Your task to perform on an android device: I want to add a watchlist of this Door set Hardware  if I am willing to purchase in future so I will buy it
Image 0: 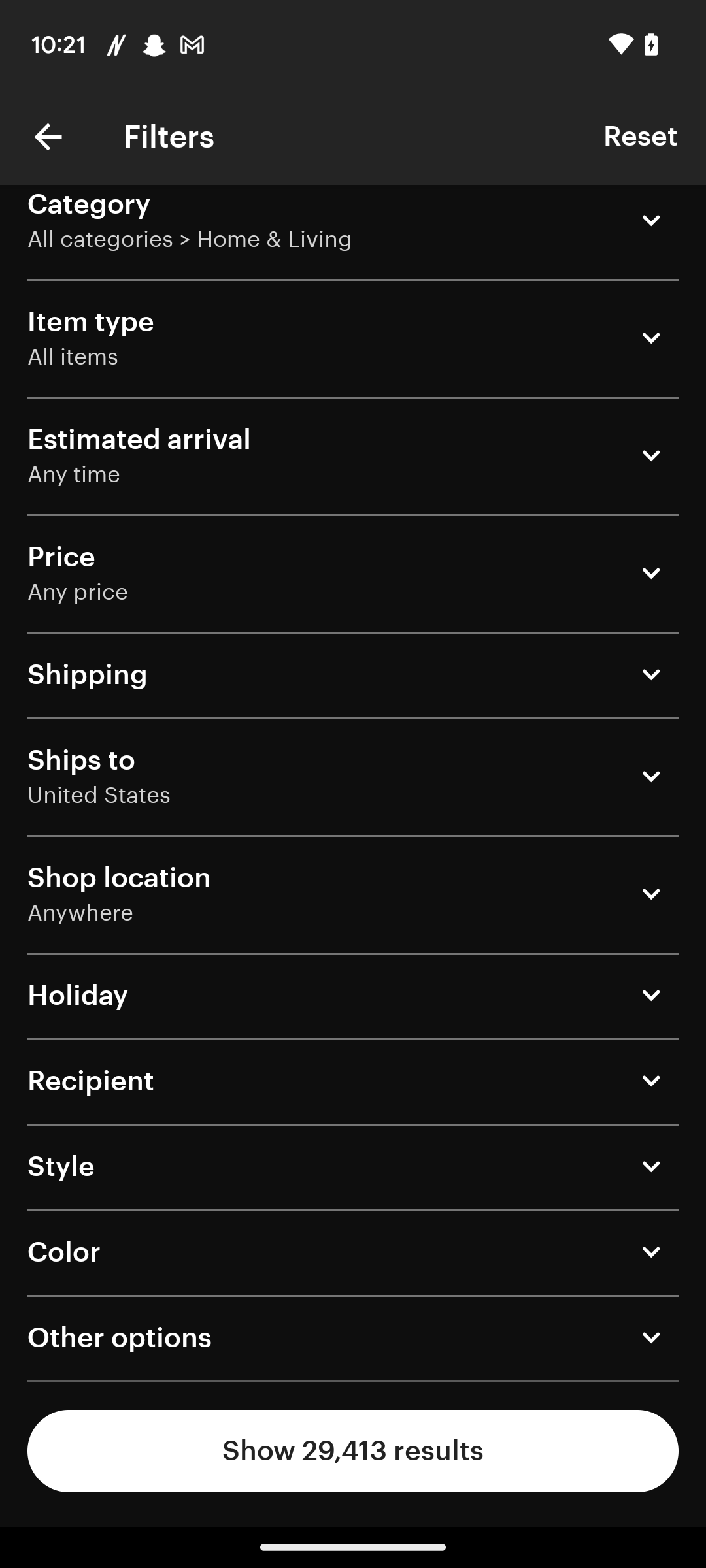
Click on the show button
Step 0: click (353, 1450)
Image 1: 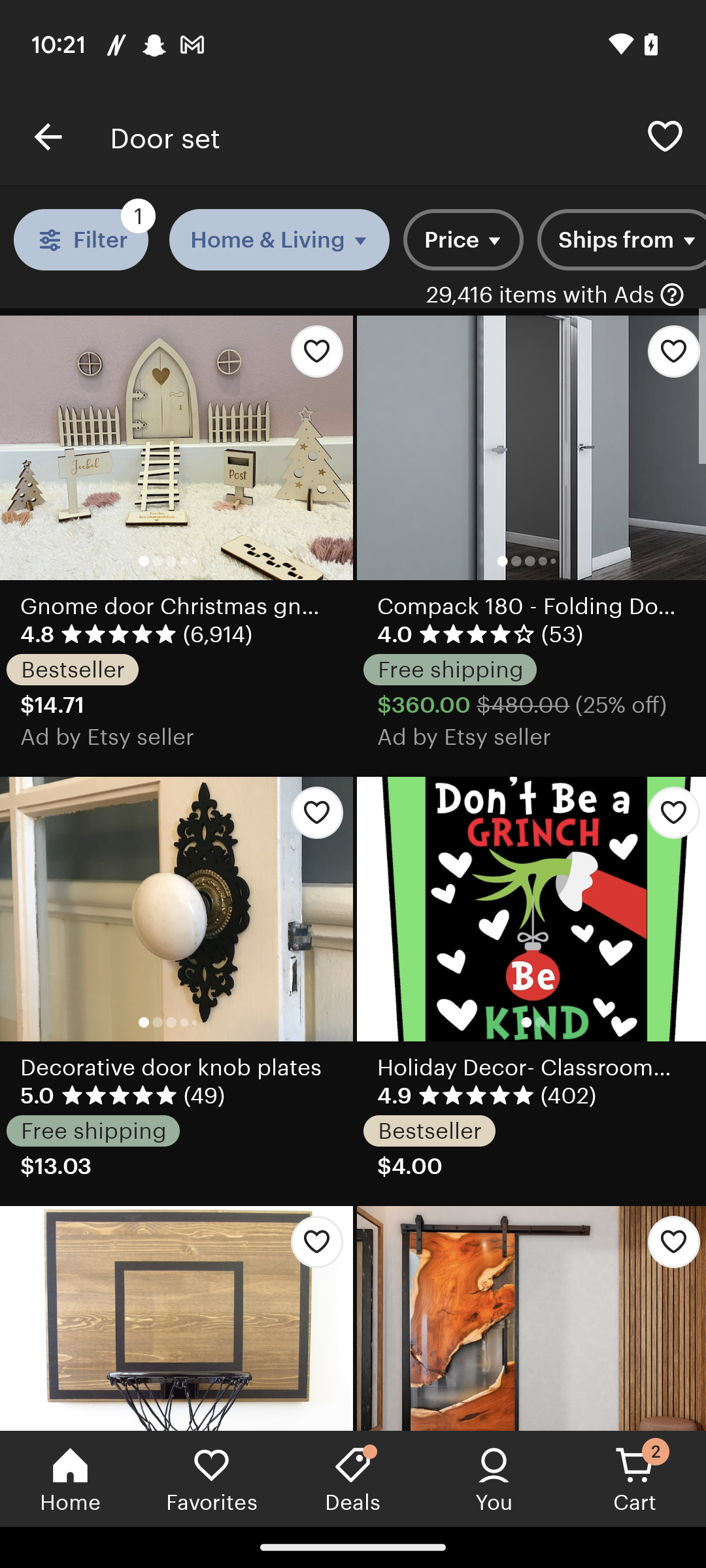
Click on the third option
Step 1: click (313, 953)
Image 2: 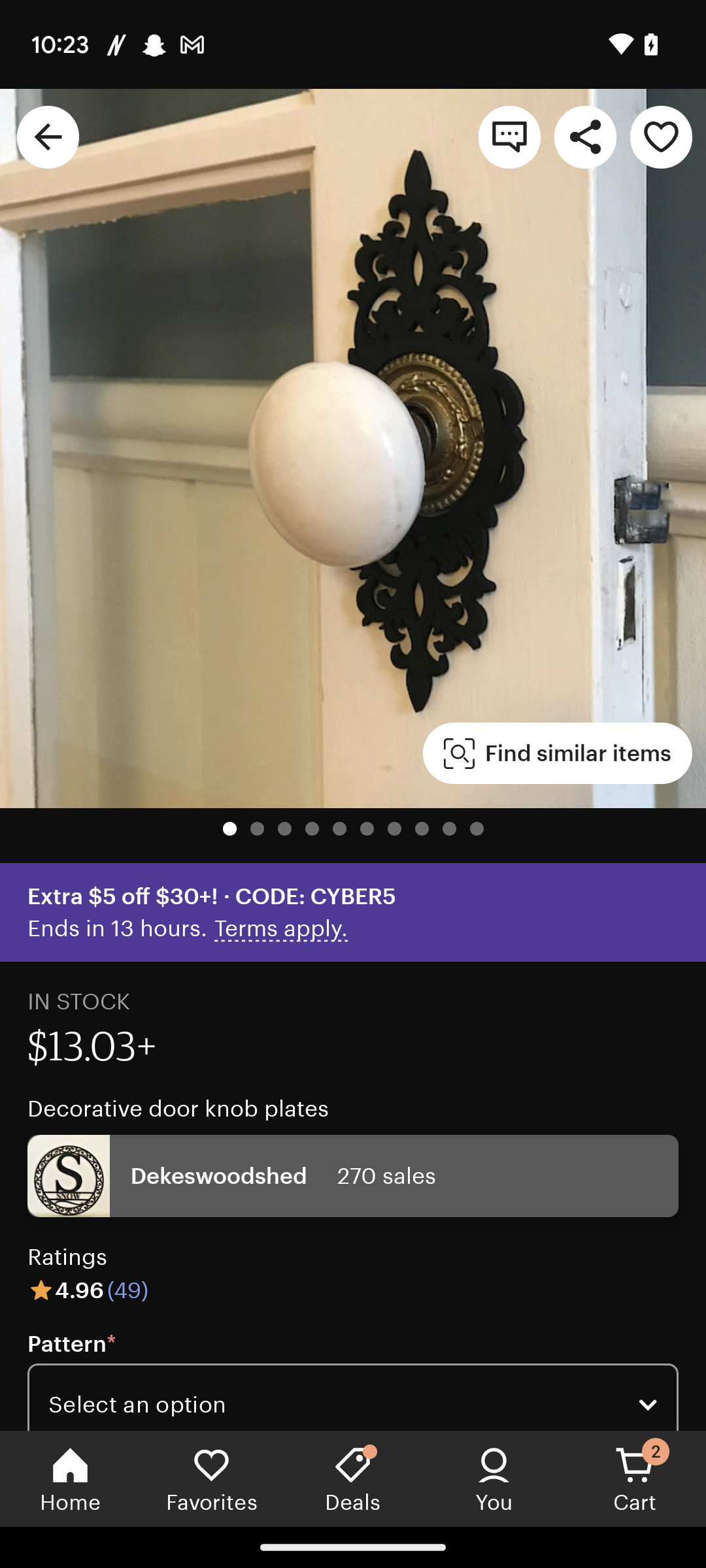
click on the heart icon
Step 2: click (661, 137)
Image 3: 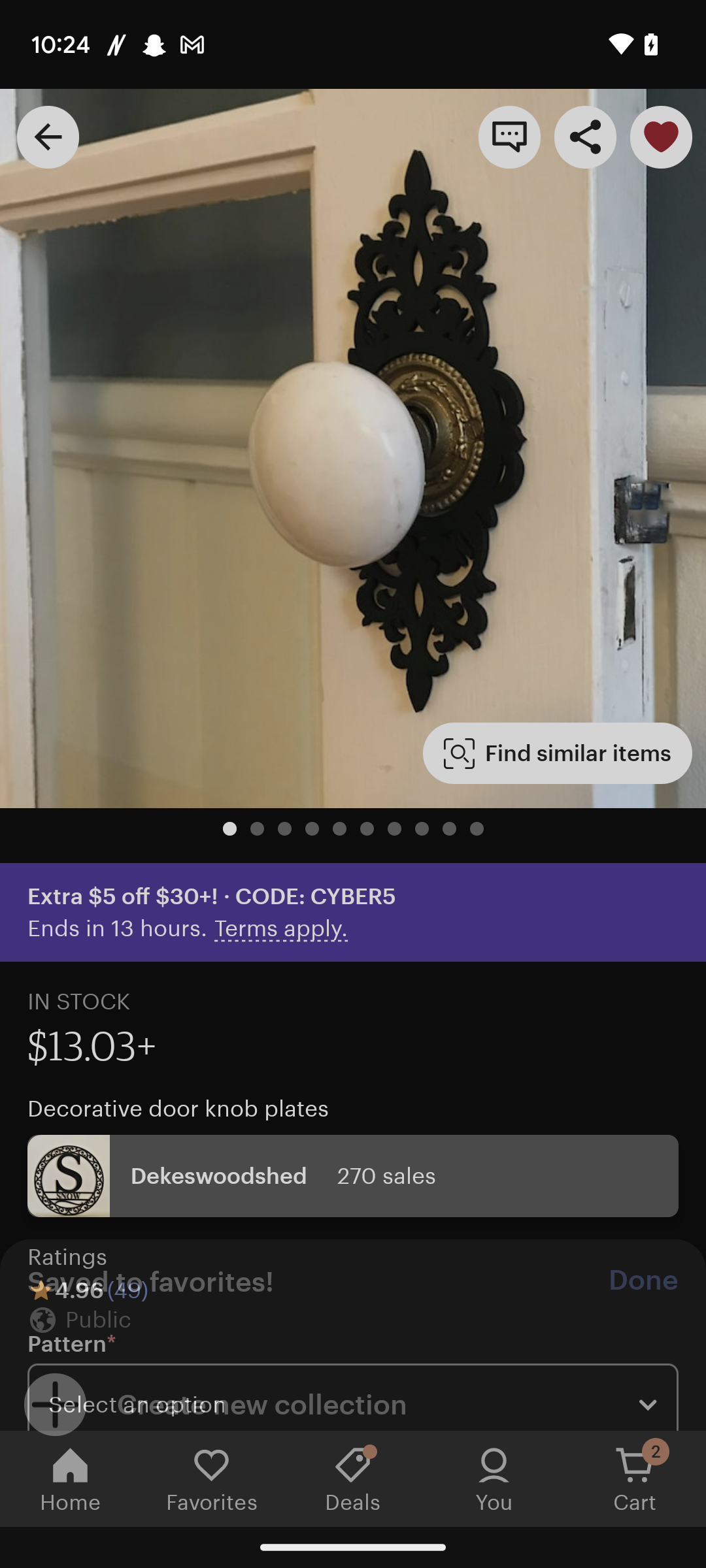
click on the heart icon
Step 3: wait